Your task to perform on an android device: I will view various types of Kitchen appliances to select the best one.
Image 0: 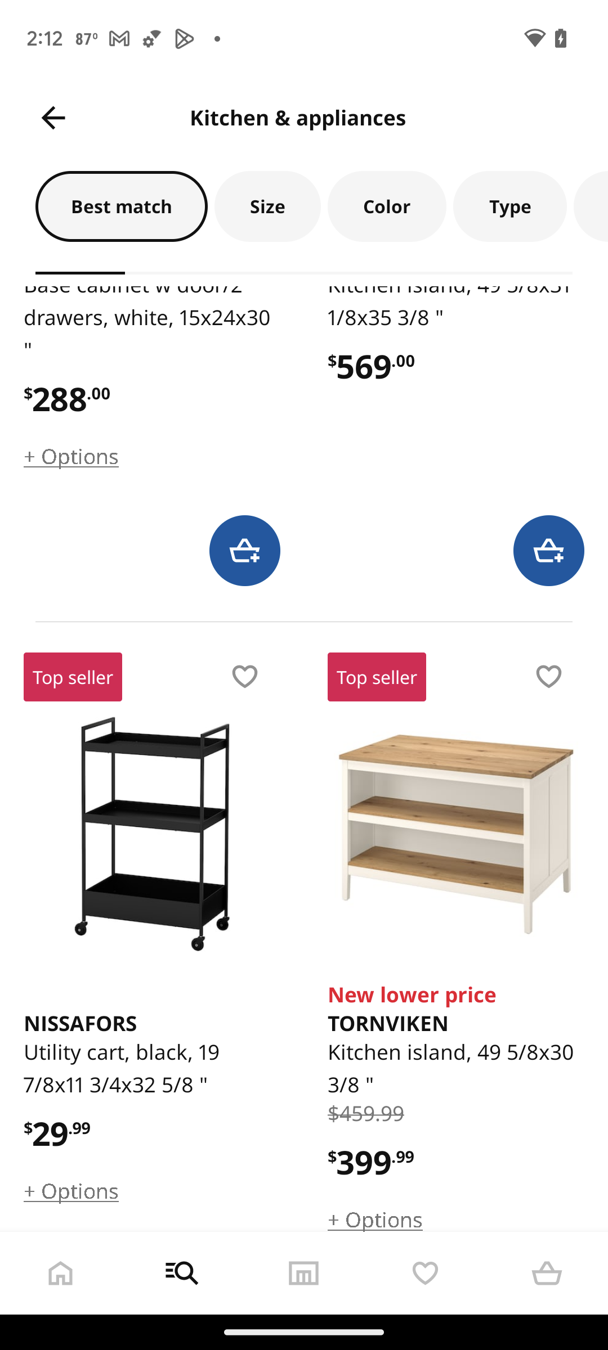
Swipe up to view the products.
Step 0: scroll down
Image 1: 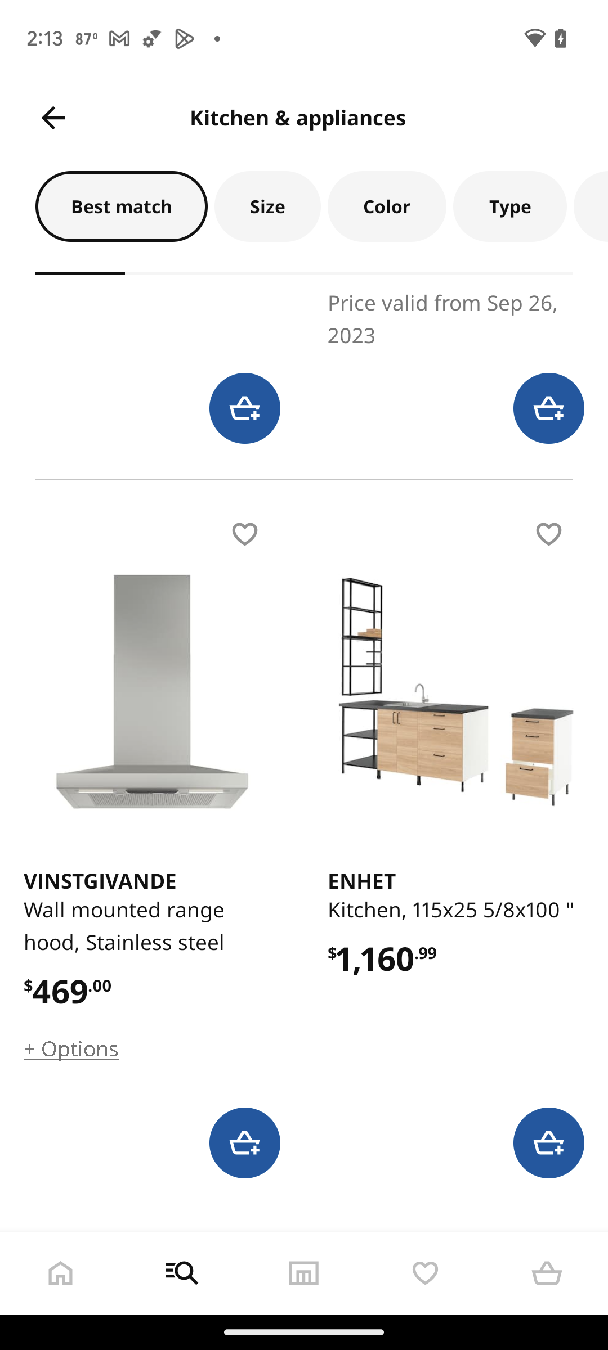
Swipe up to view the products.
Step 1: scroll down
Image 2: 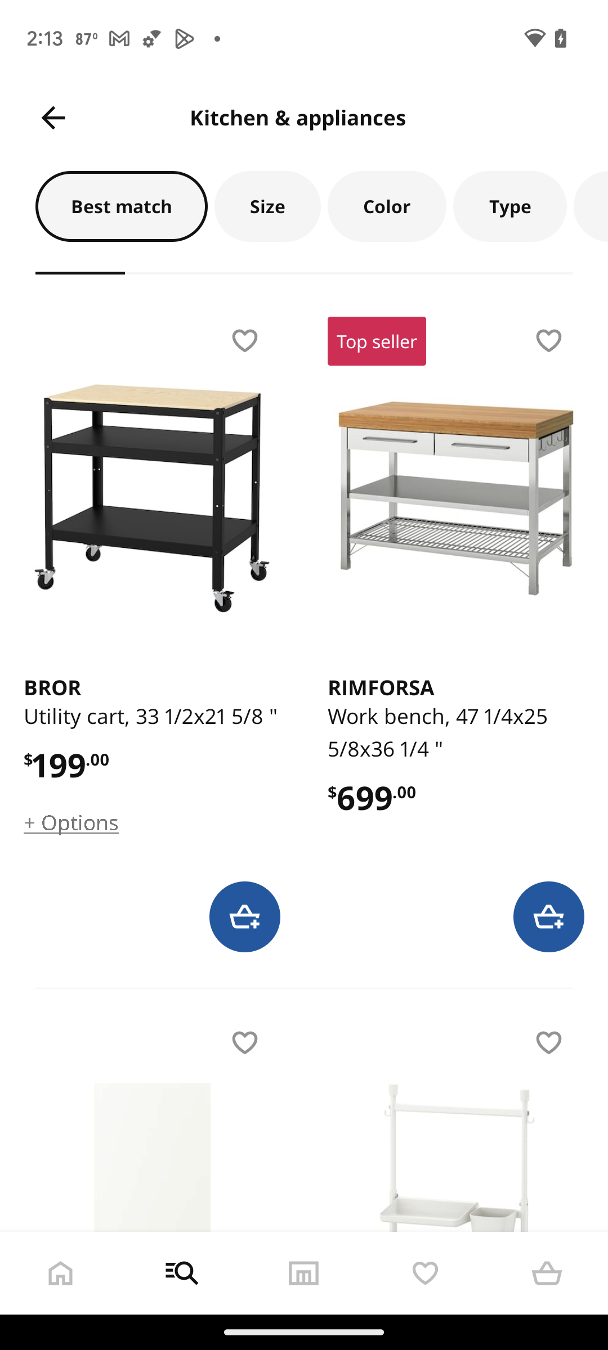
Click on BROR utility cart.
Step 2: click (151, 498)
Image 3: 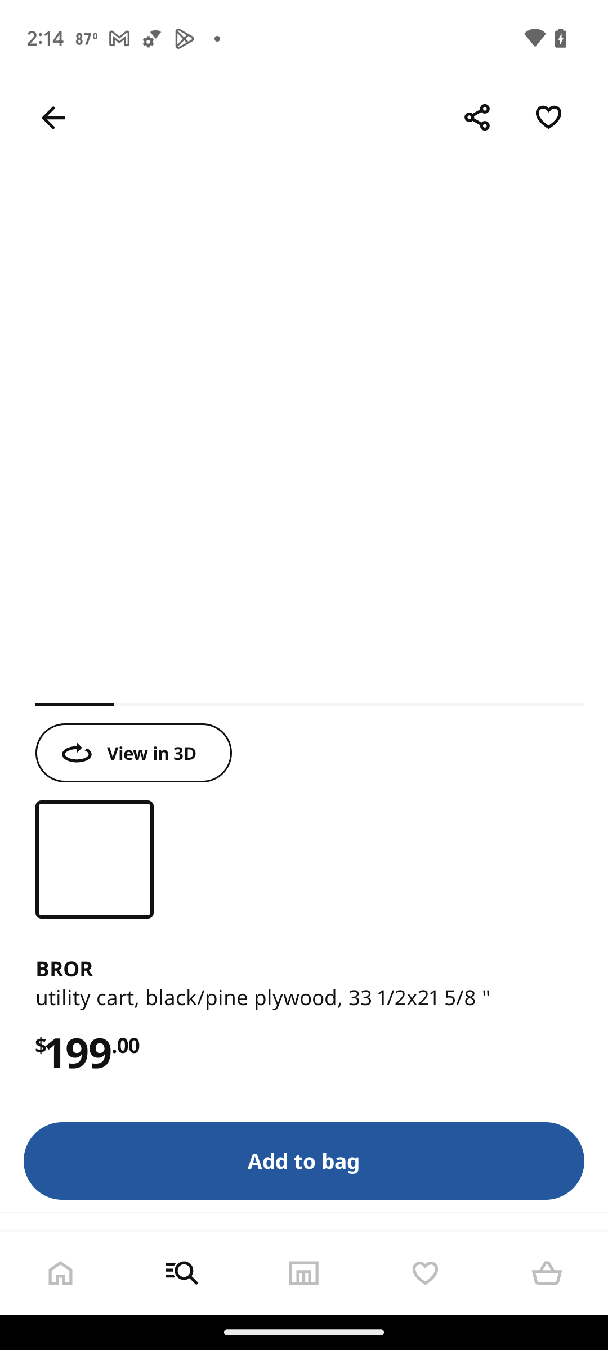
Click on BROR utility cart.
Step 3: wait
Image 4: 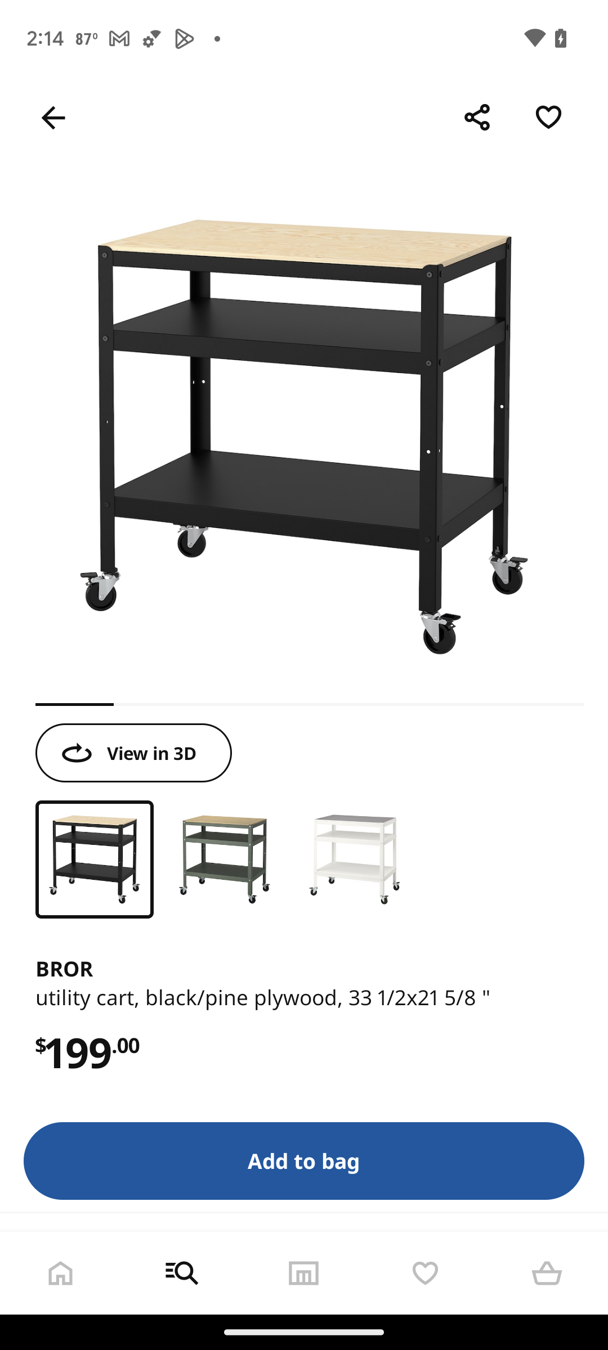
Swipe up to view the product.
Step 4: scroll down